Your task to perform on an android device: In the Canadian time zone, I have a client meeting. Is it possible to add the Canada time zone to the clock in the clock app?
Image 2: 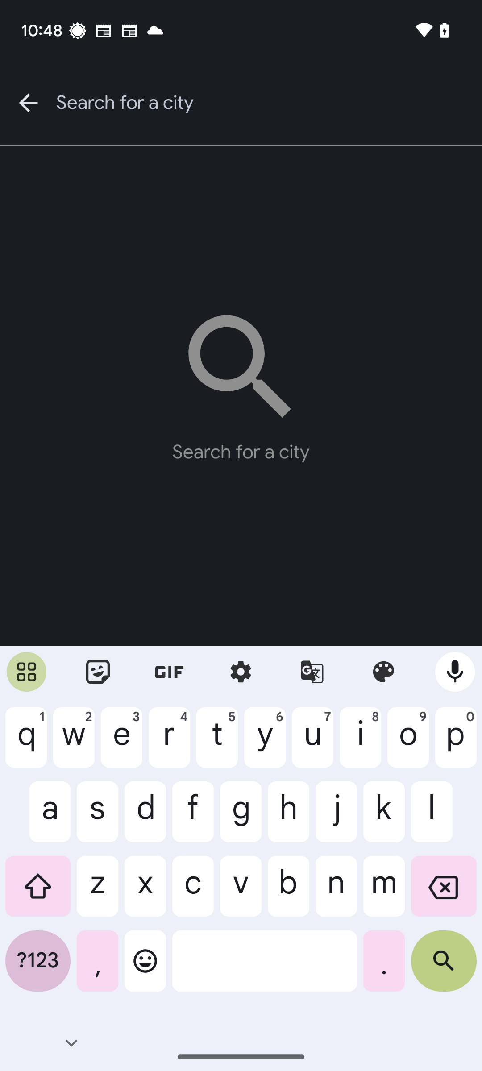
Type Canada in the search bar.
Step 2: type "Canada"
Image 3: 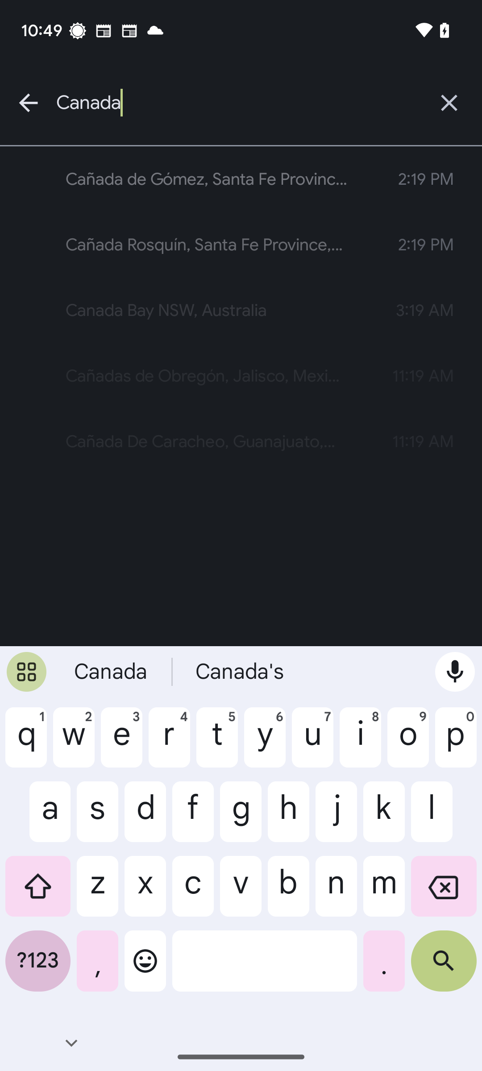
Type Canada in the search bar.
Step 3: wait
Image 4: 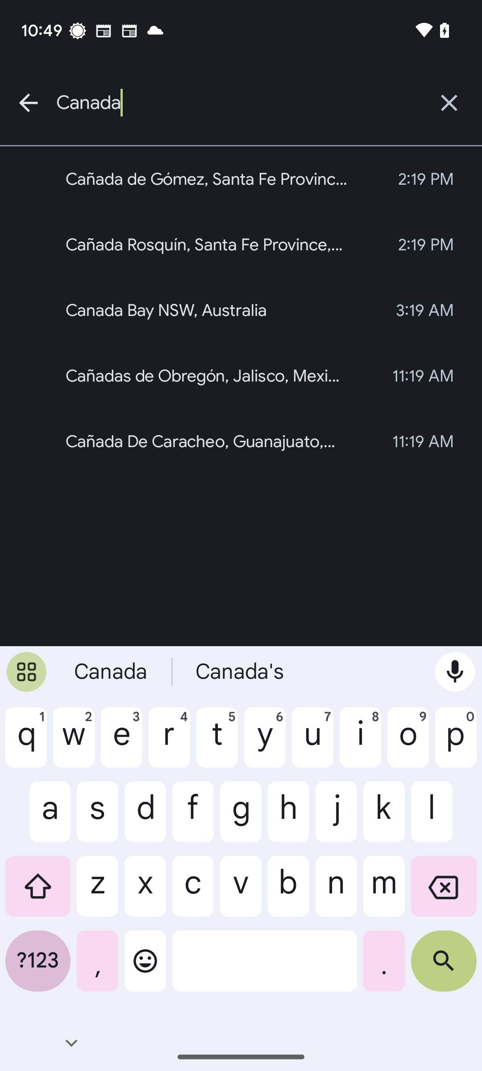
Click on the third search result.
Step 4: click (212, 310)